Your task to perform on an android device: Set an alarm for dinner at 8:30 pm for weekdays
Image 0: 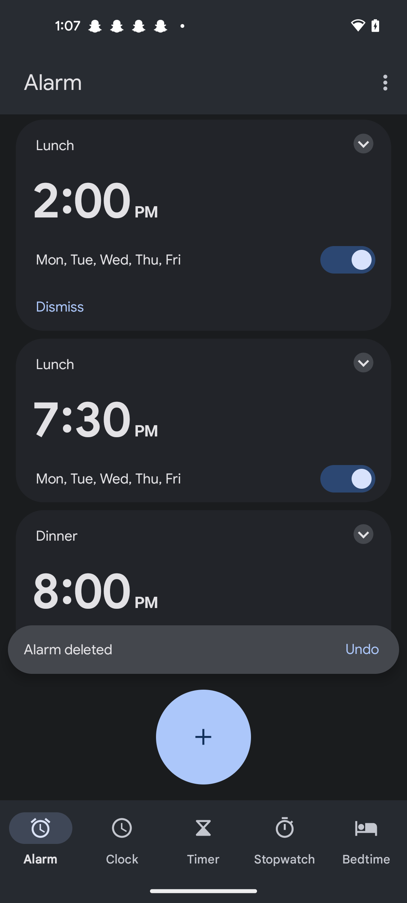
Click on the Add button of the Screen 
Step 0: click (203, 737)
Image 1: 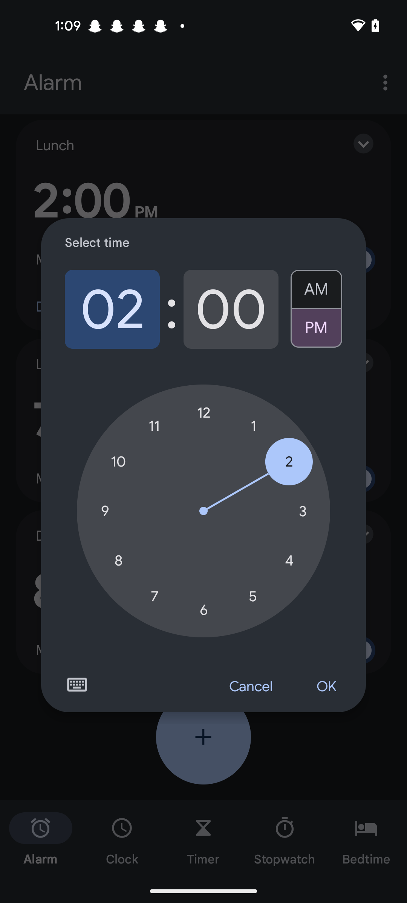
Set hours to 8
Step 1: click (118, 561)
Image 2: 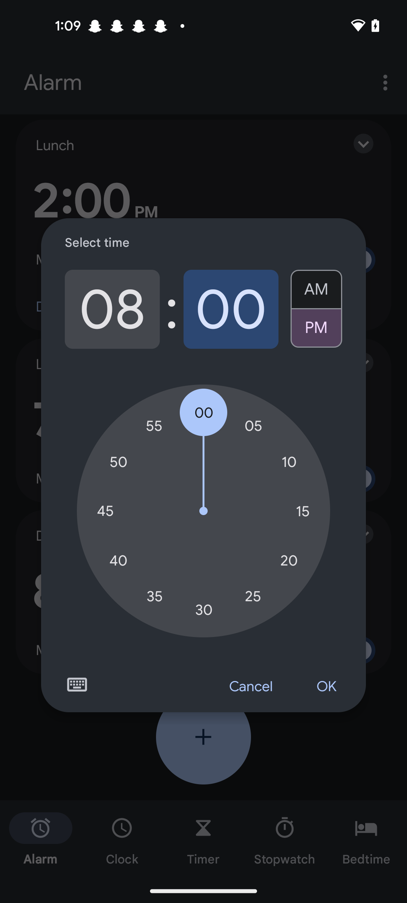
Set minutes to 30 
Step 2: click (203, 610)
Image 4: 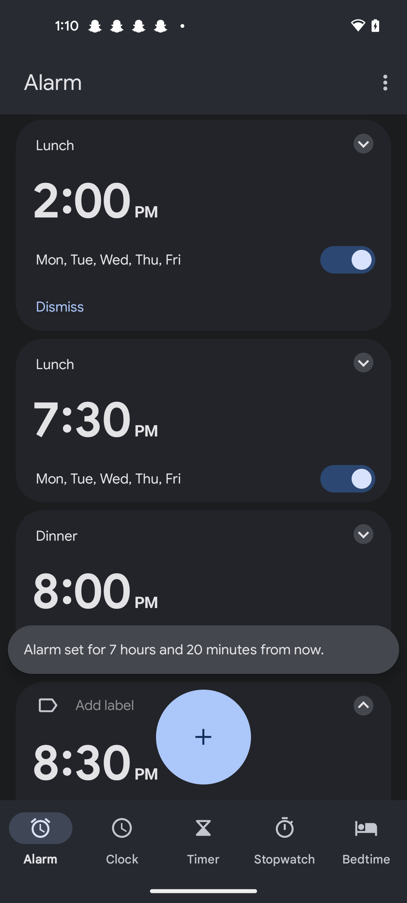
Click on the Ok button 
Step 4: wait
Image 5: 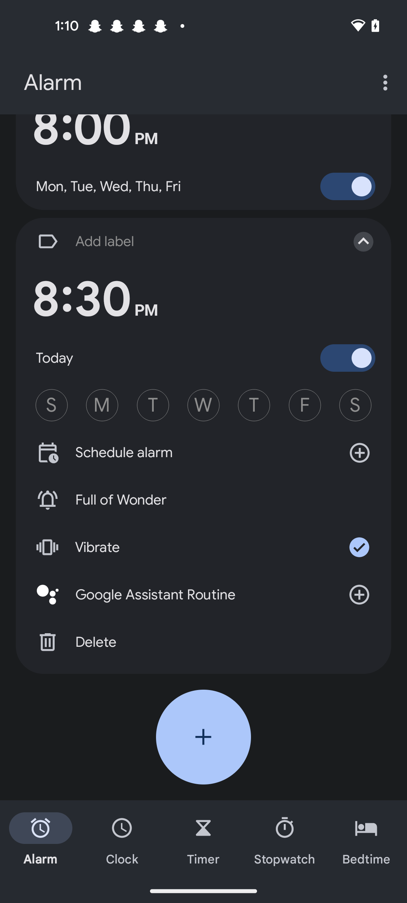
Click on the Add label option
Step 5: click (184, 241)
Image 6: 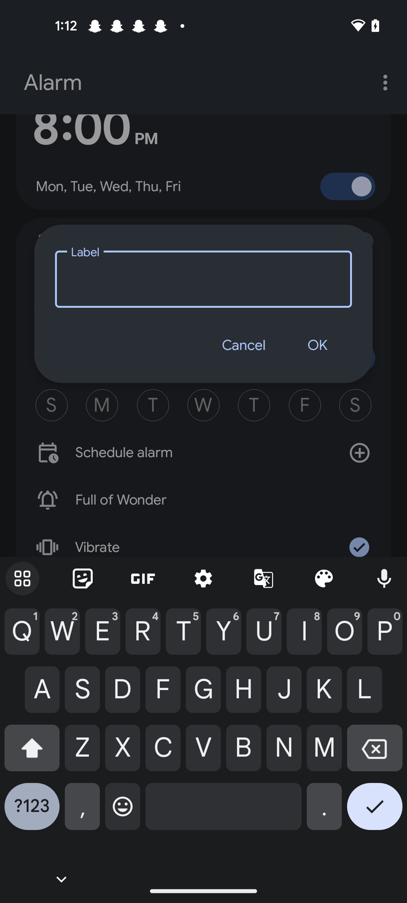
Enter an alarm name as Dinner 
Step 6: type "Dinner"
Image 9: 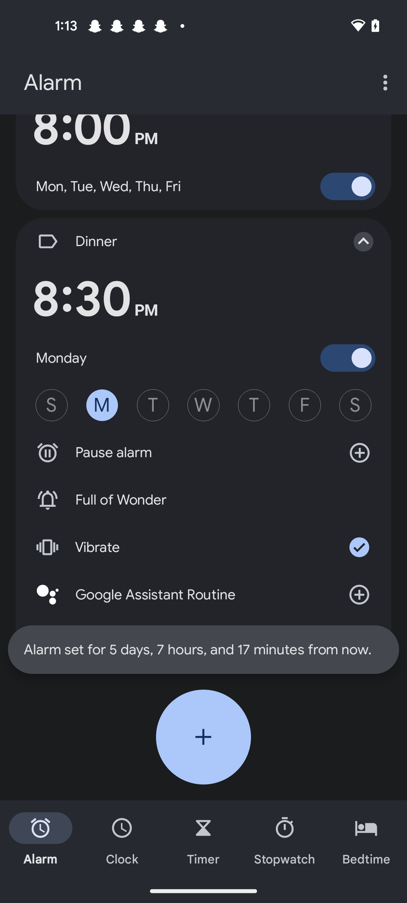
Select weekdays Monday to Friday 
Step 9: click (153, 405)
Image 10: 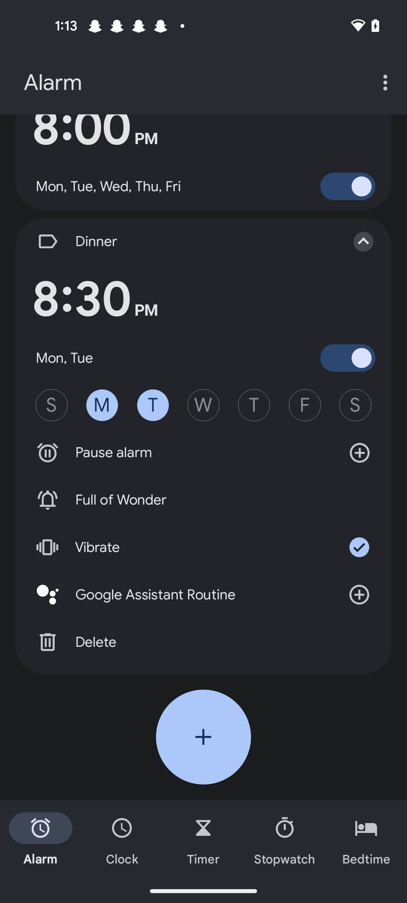
Select weekdays Monday to Friday 
Step 10: click (203, 405)
Image 11: 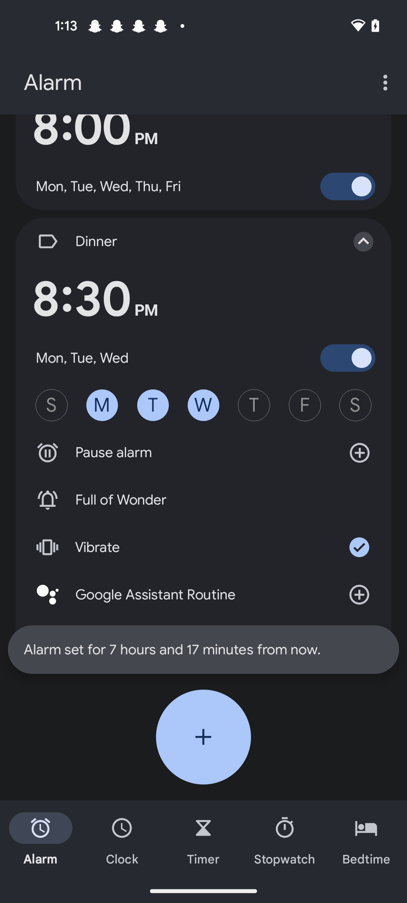
Select weekdays Monday to Friday 
Step 11: click (254, 405)
Image 12: 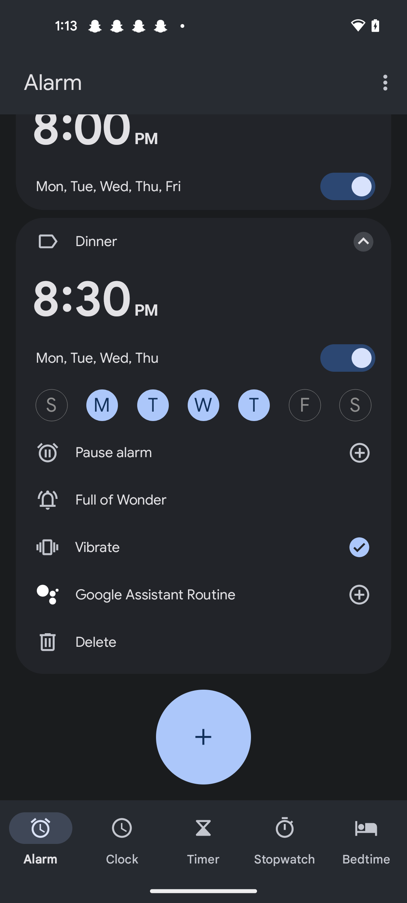
Select weekdays Monday to Friday 
Step 12: click (304, 405)